Your task to perform on an android device: I'd like to read customer reviews on the  ebay  so that I can make an informed decision on the  Out from Mountain Bike 11 speed Double damphing Downhill Bicycle 
Image 0: 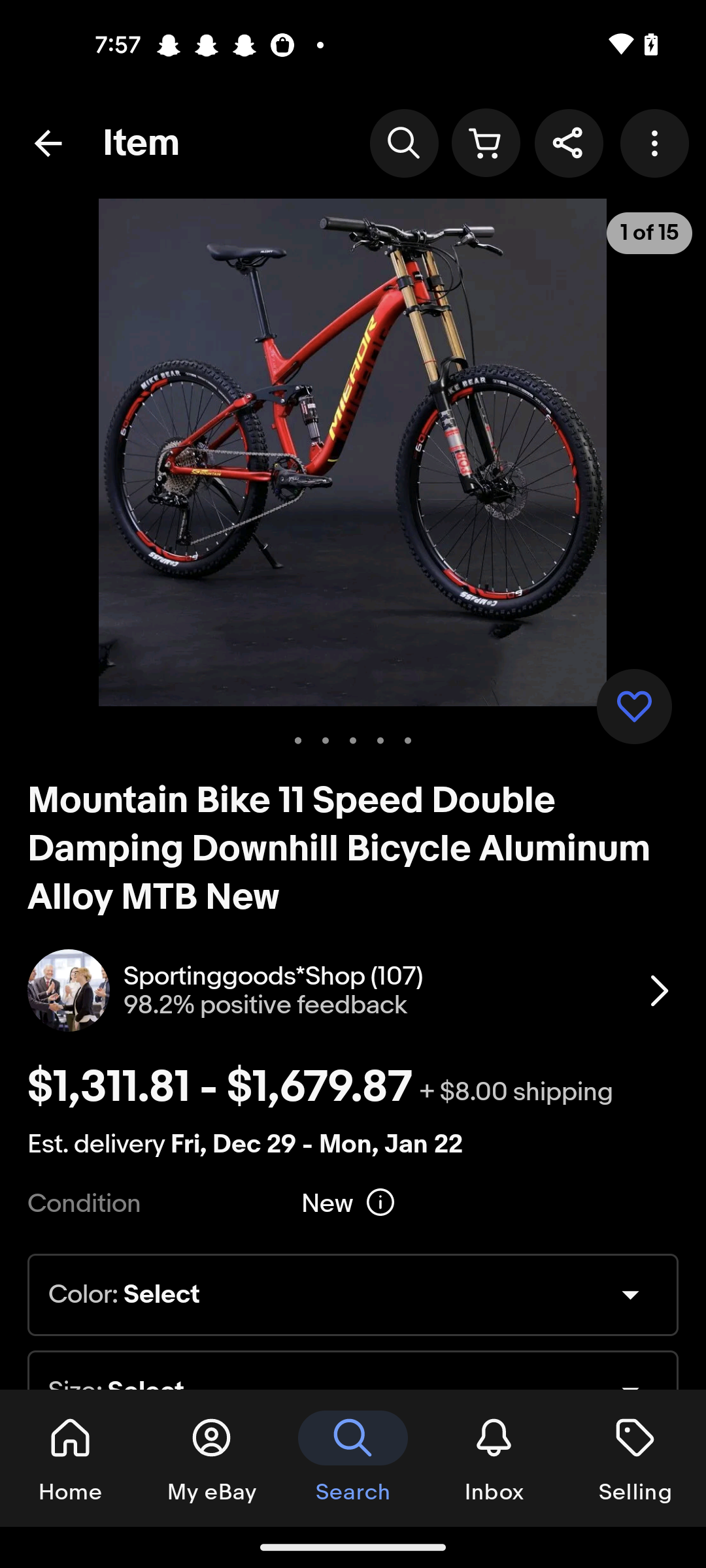
Swipe up to view the Reviews option 
Step 0: scroll down
Image 1: 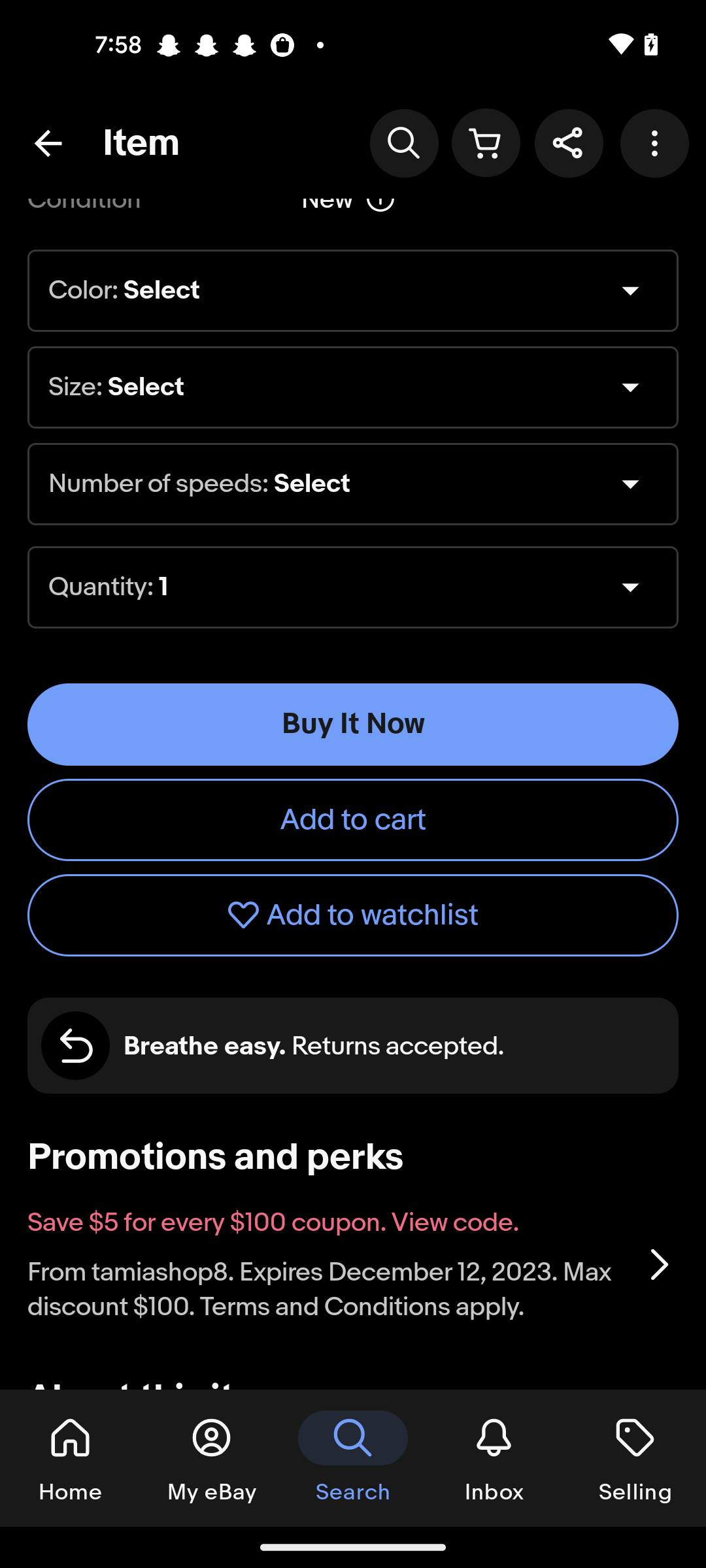
Swipe up to view the Reviews option 
Step 1: scroll down
Image 2: 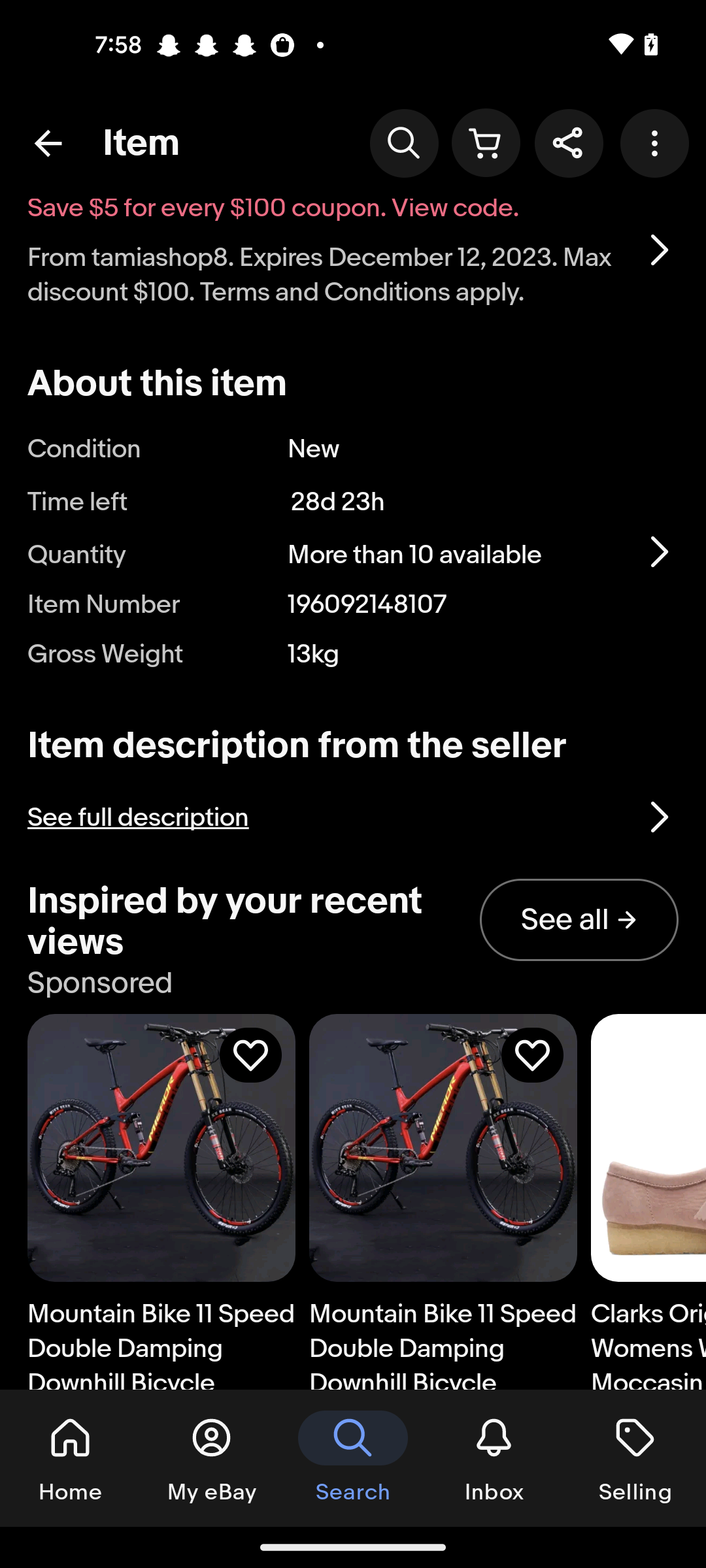
Swipe up to view the Reviews option 
Step 2: scroll down
Image 3: 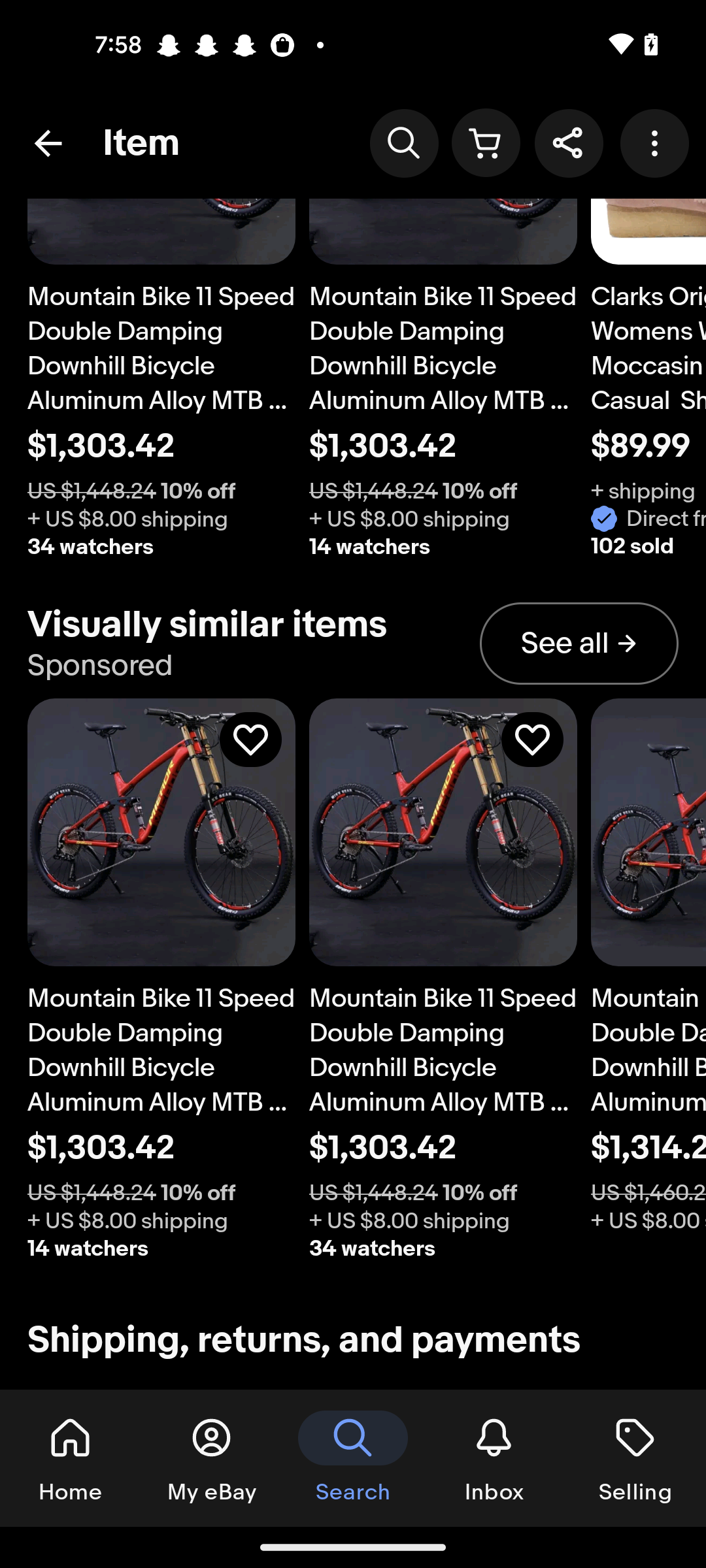
Swipe up to view the Reviews option 
Step 3: scroll down
Image 4: 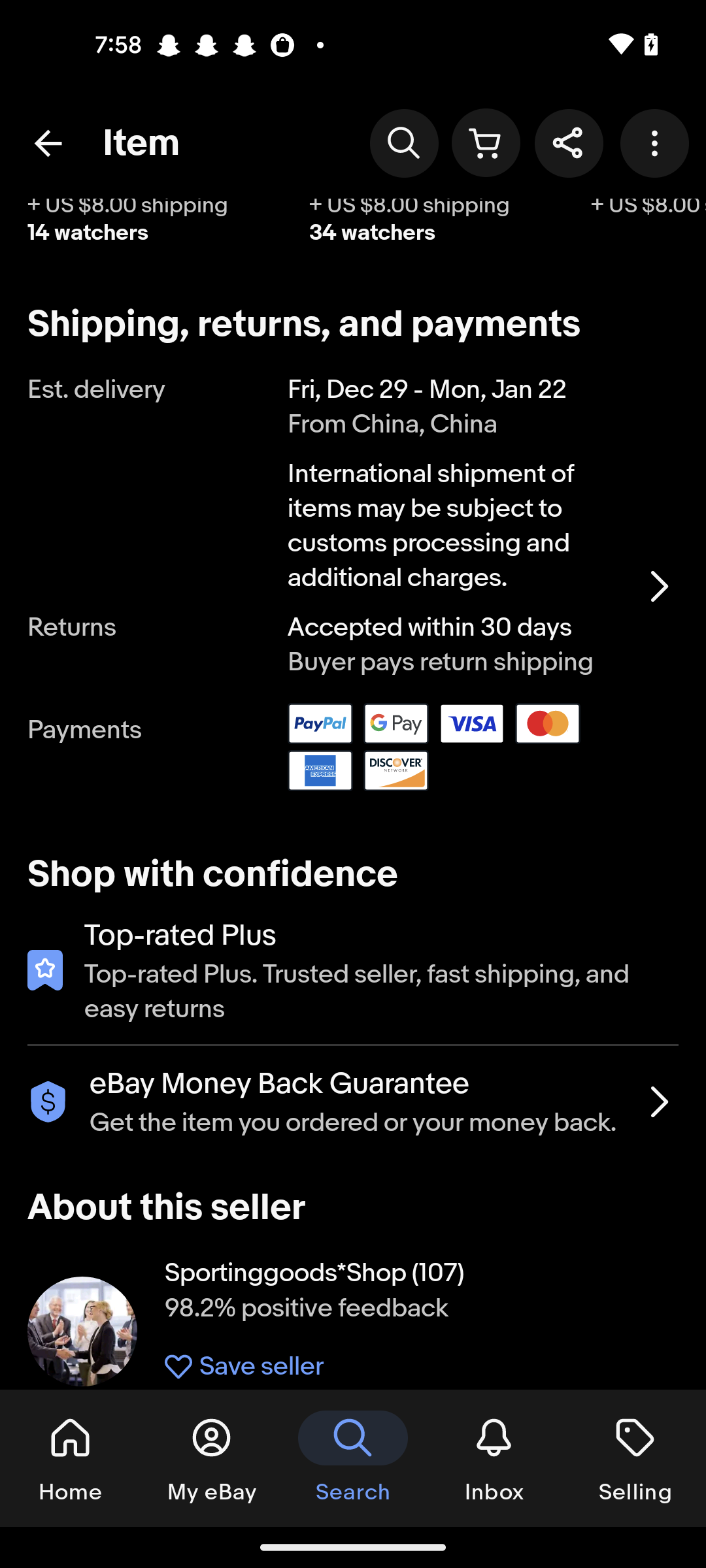
Swipe up to view the Reviews option 
Step 4: scroll down
Image 5: 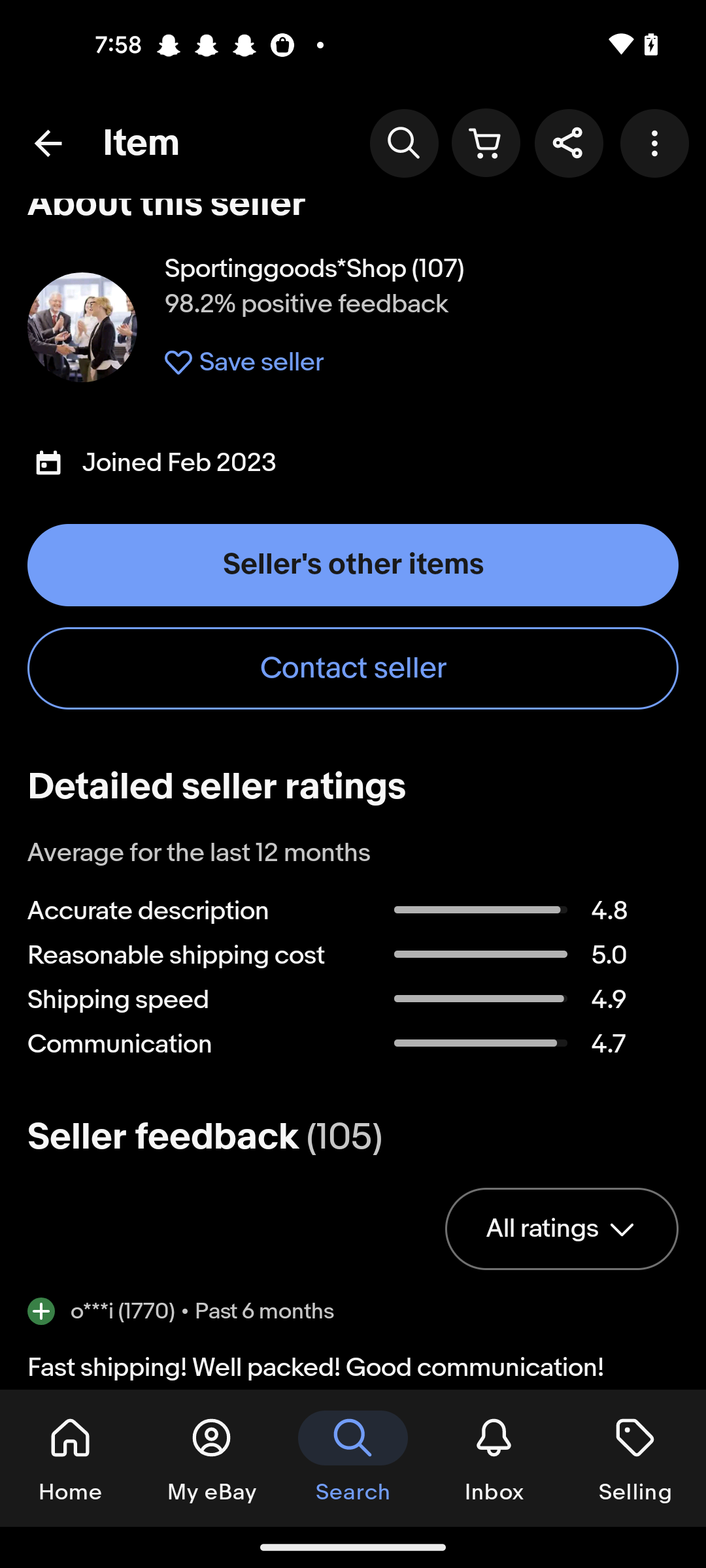
Swipe up to view the Reviews option 
Step 5: scroll down
Image 6: 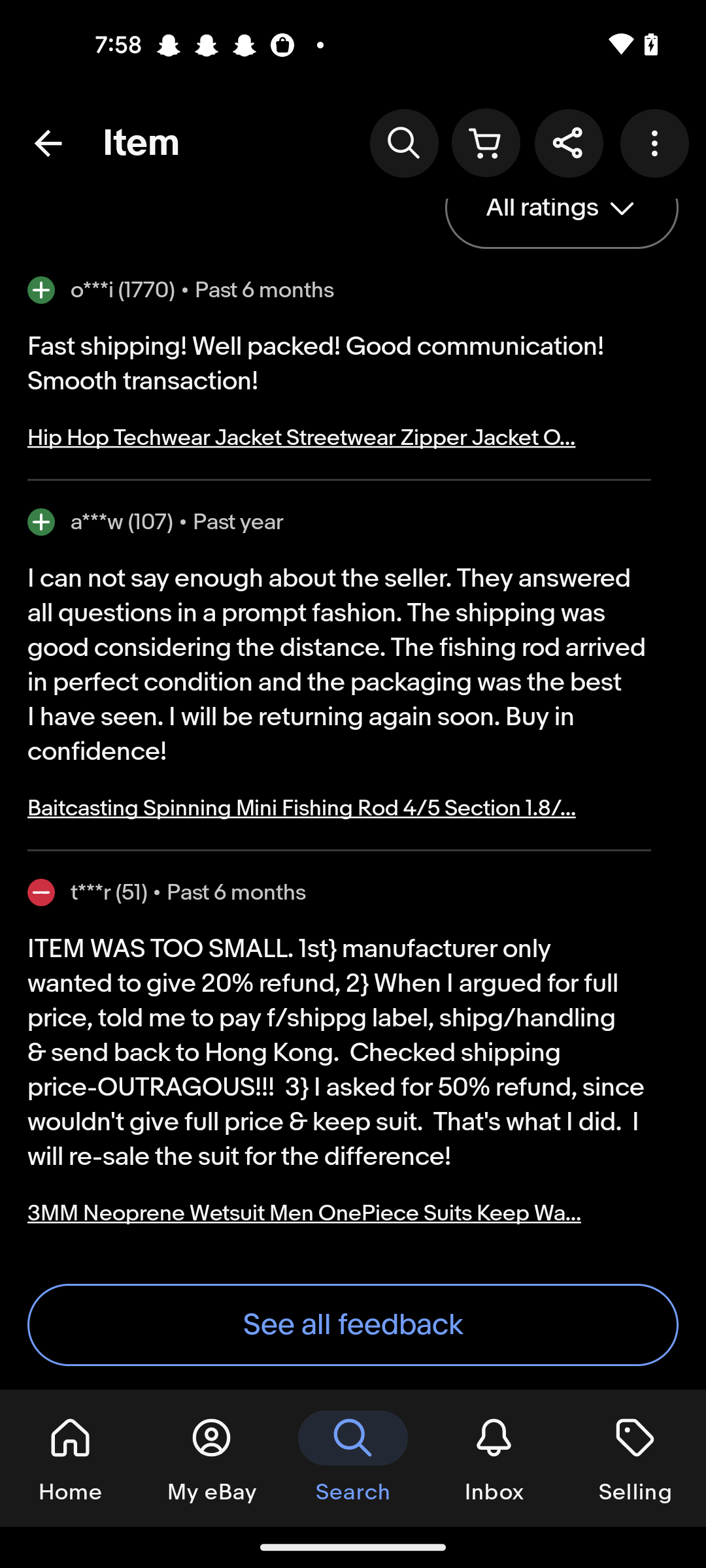
Click on the see all feedback tab
Step 6: click (353, 1324)
Image 7: 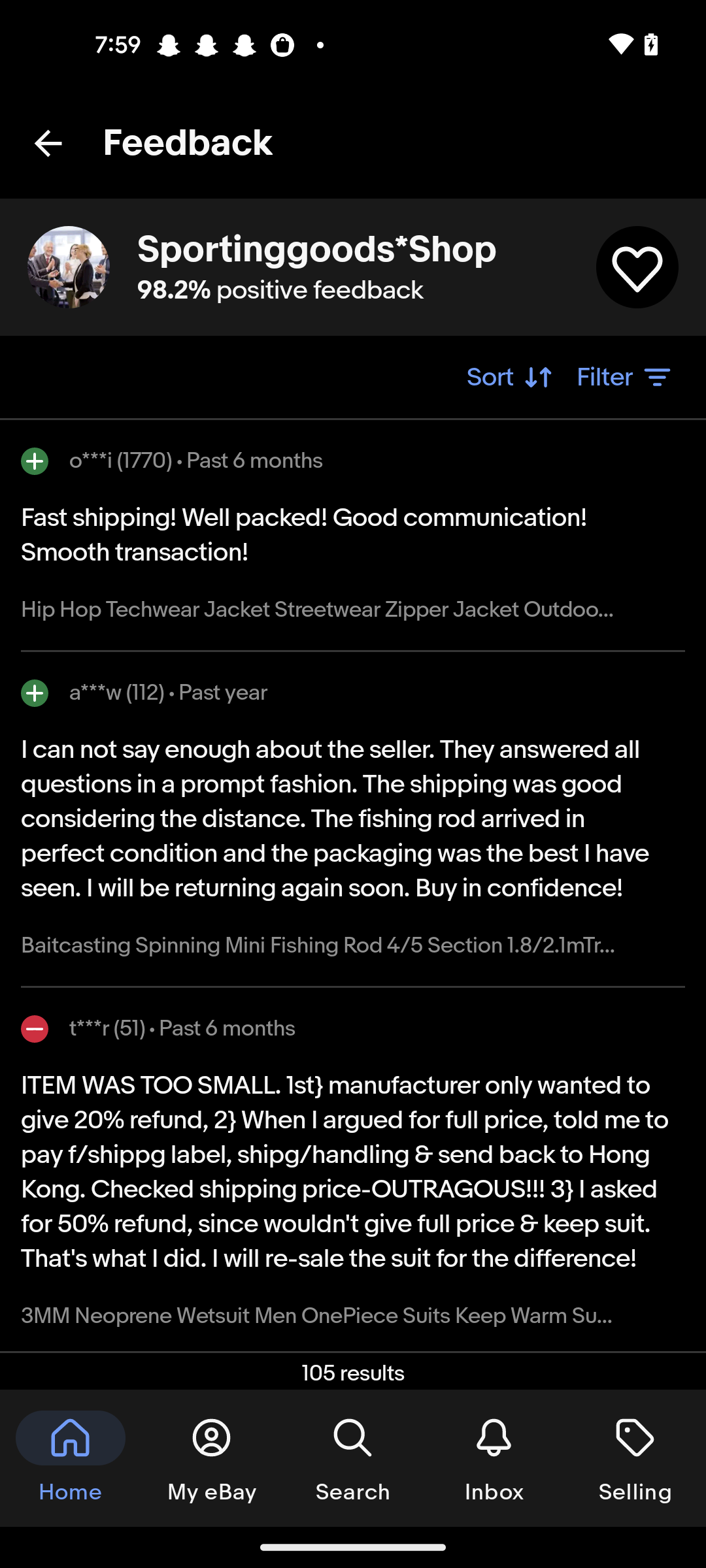
Swipe up
Step 7: scroll down
Image 8: 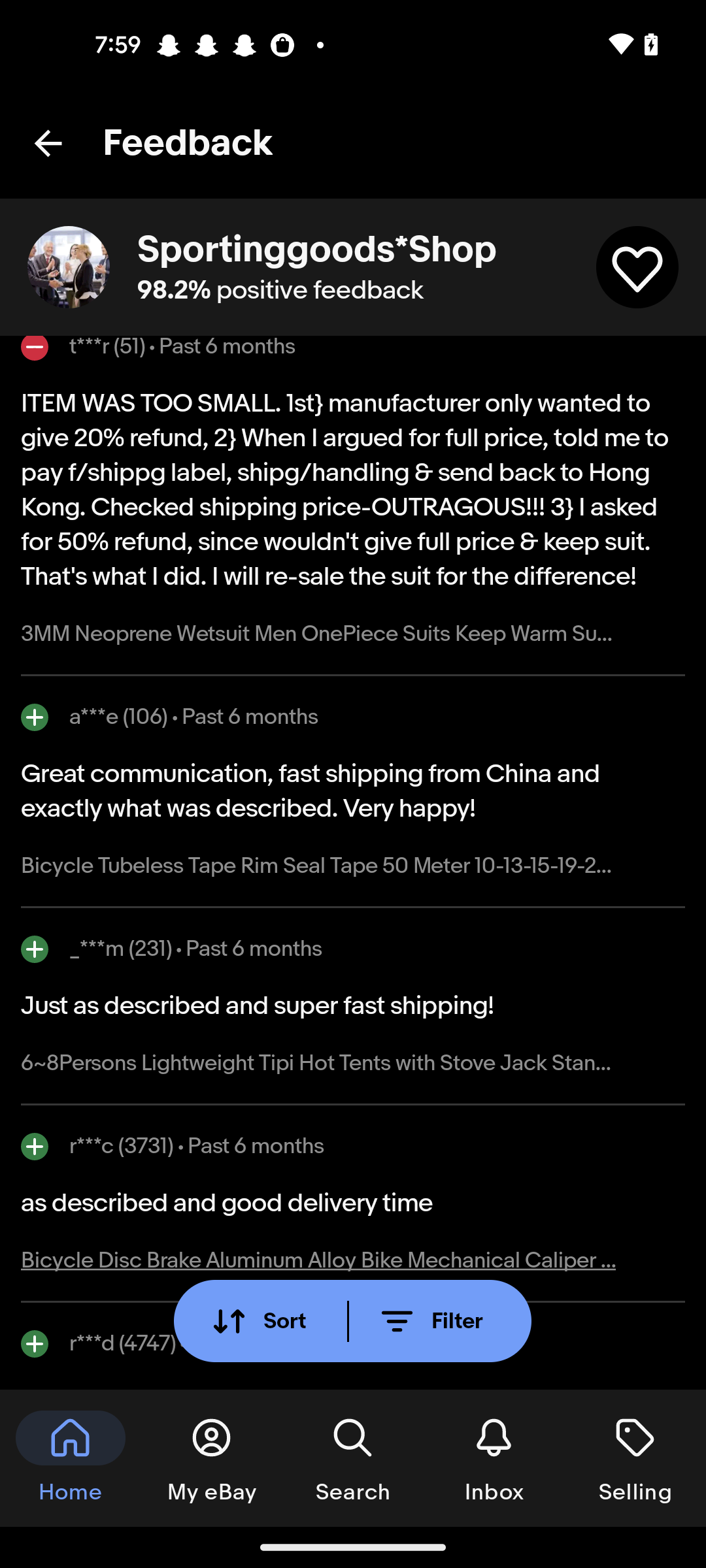
Swipe up
Step 8: scroll down
Image 9: 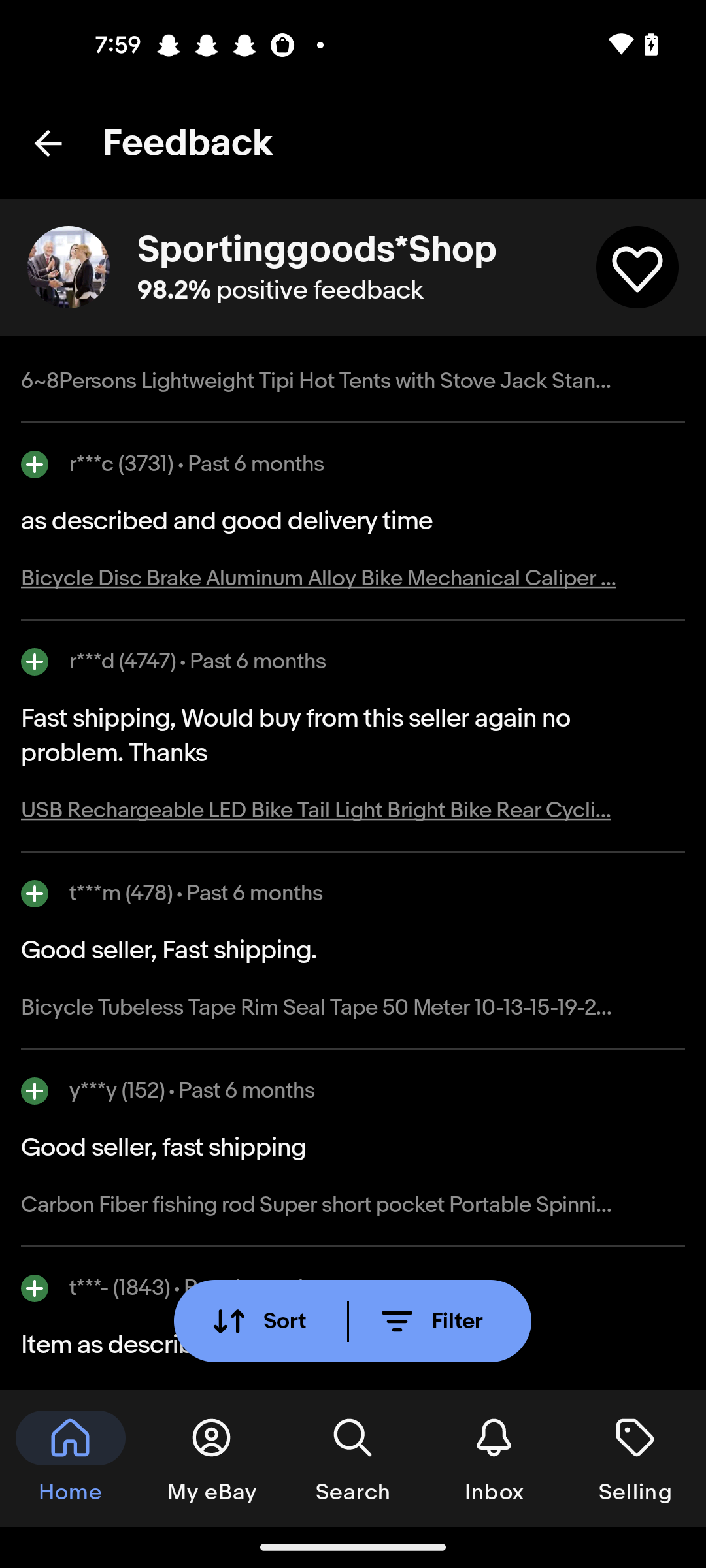
Swipe up
Step 9: scroll down